Your task to perform on an android device: I want to convert the time zone between Vancouver, Canada where my friend Louis lives and my home time zone of Netherlands on the World Clock app.
Image 0: 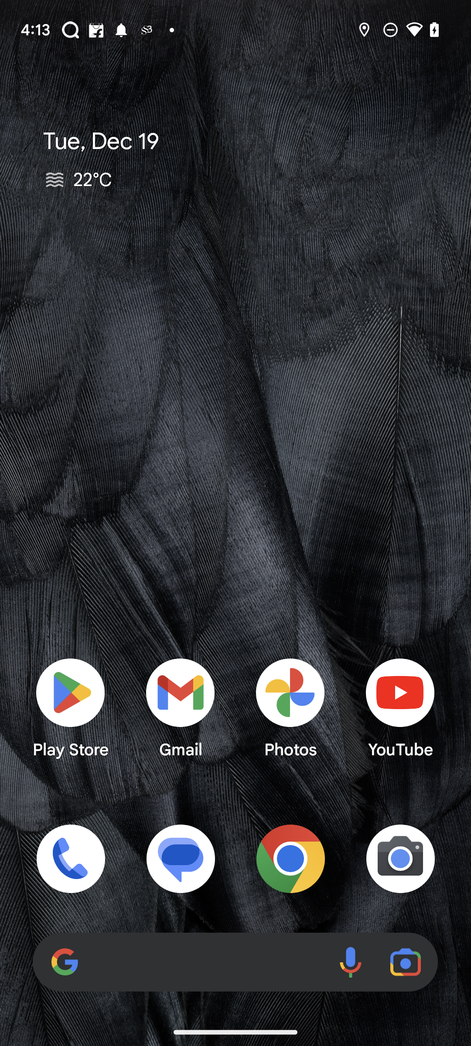
Open the World Clock app.
Step 0: open app "WorldClock"
Image 1: 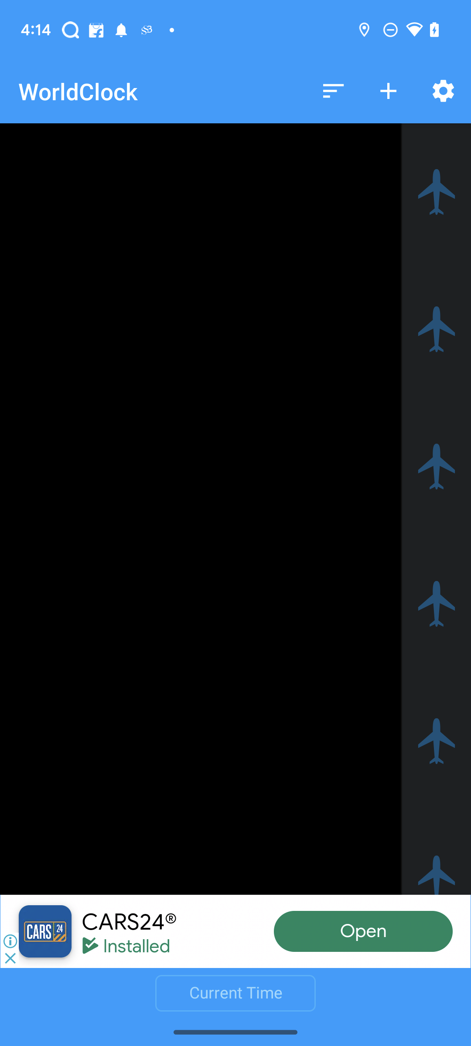
Click on the + icon.
Step 1: click (388, 91)
Image 2: 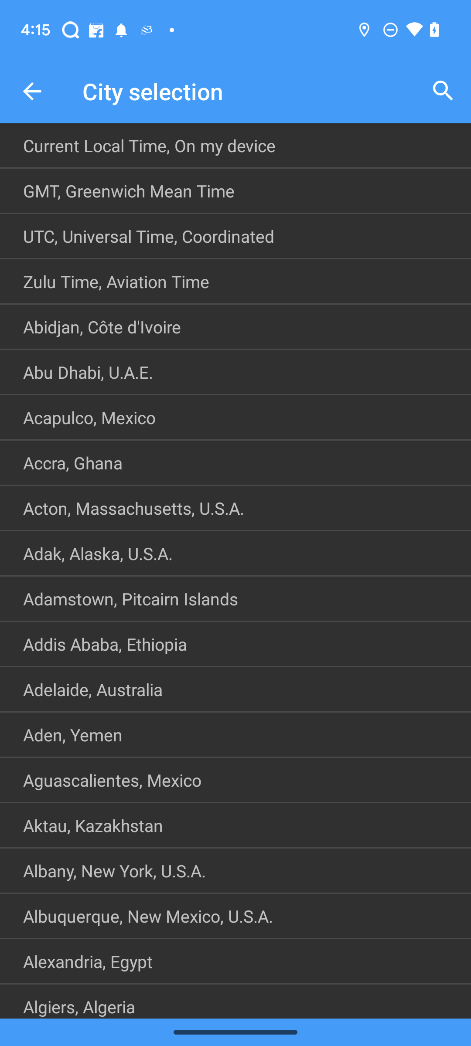
Click on the search icon.
Step 2: click (443, 91)
Image 3: 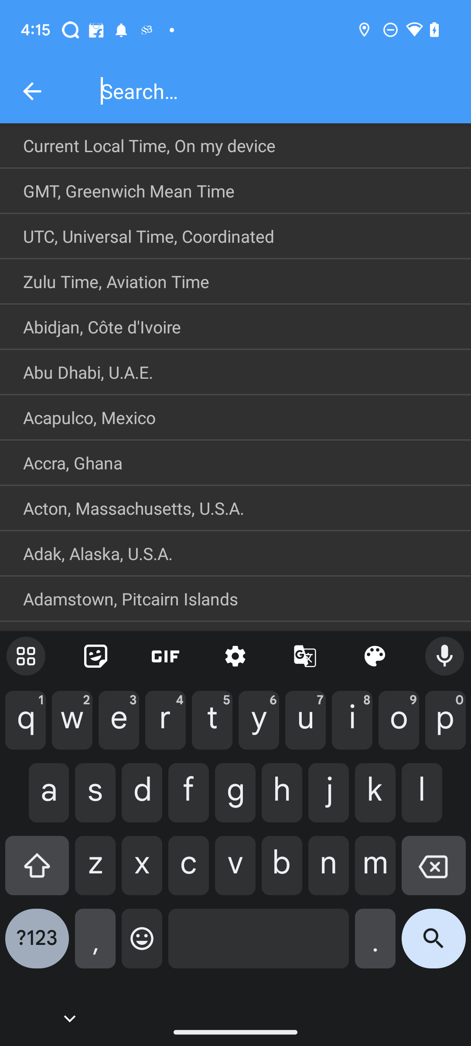
Enter Vancouver in the text box.
Step 3: type "Vancouver"
Image 5: 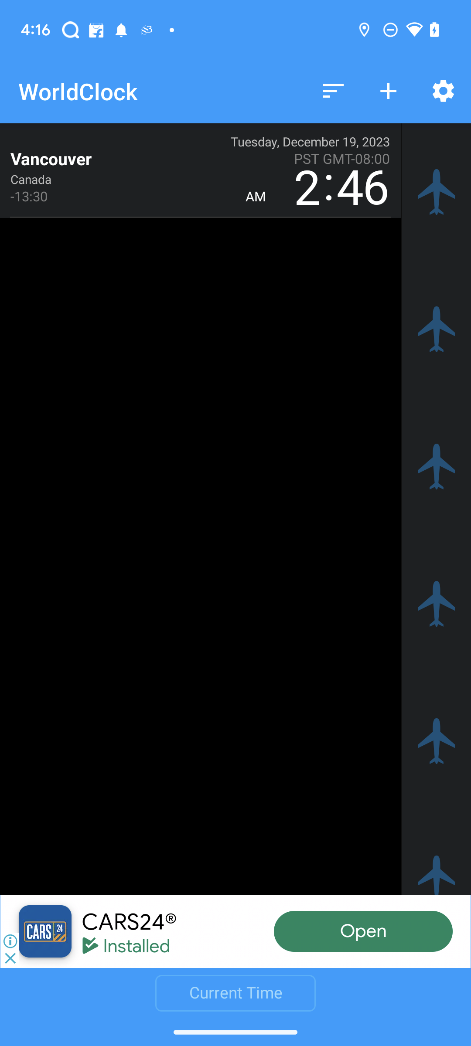
Click on the + icon.
Step 5: click (388, 91)
Image 6: 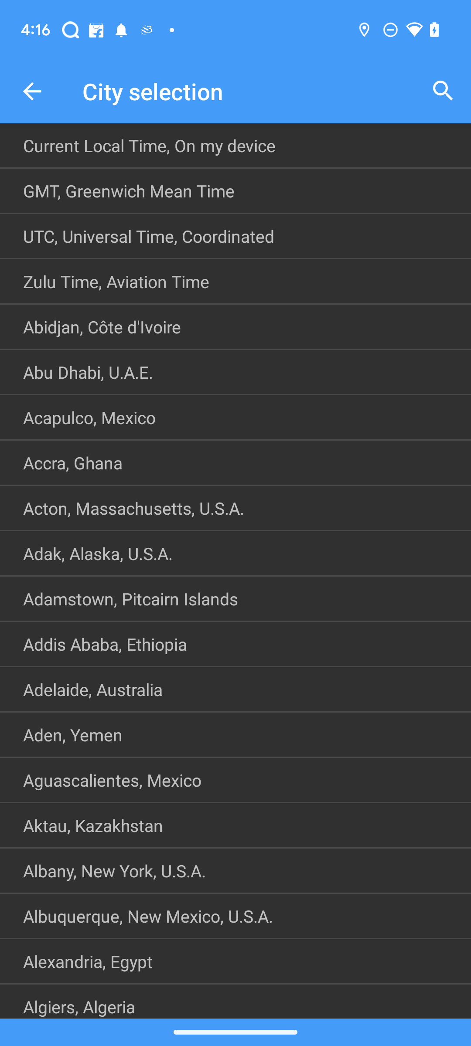
Click on the search icon.
Step 6: click (443, 91)
Image 7: 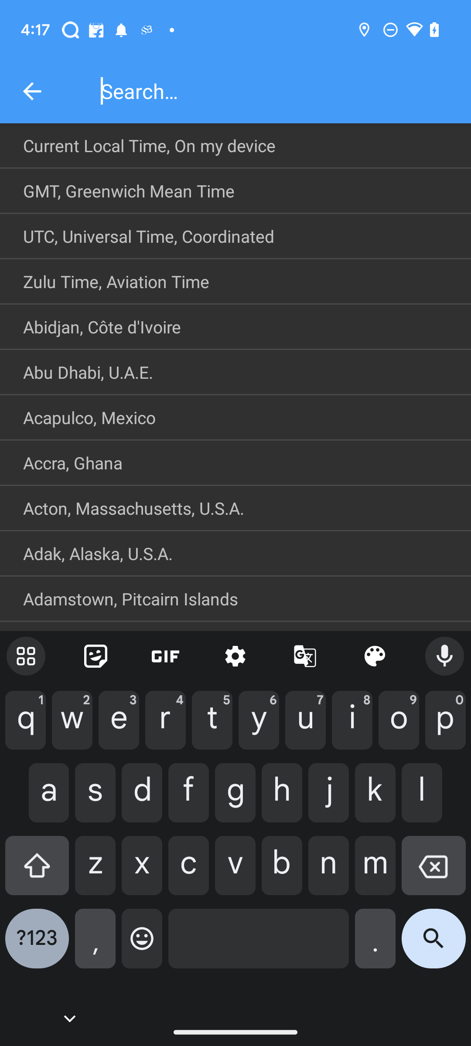
Enter Netherlands in the text box.
Step 7: type "Netherlands"
Image 8: 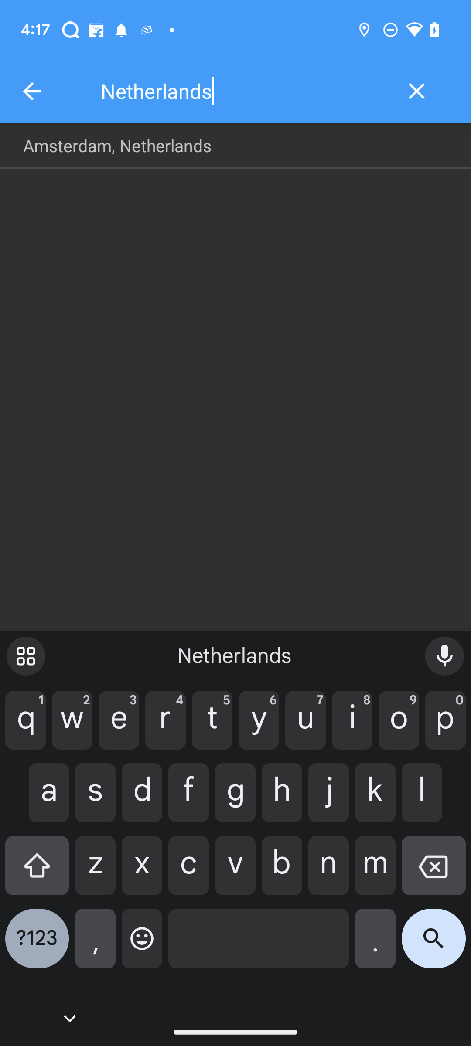
Click on the suggestion.
Step 8: click (235, 145)